Your task to perform on an android device: I want to change my living room sofa set. Search for Sofa sets in gray on the ShopClues app.
Image 0: 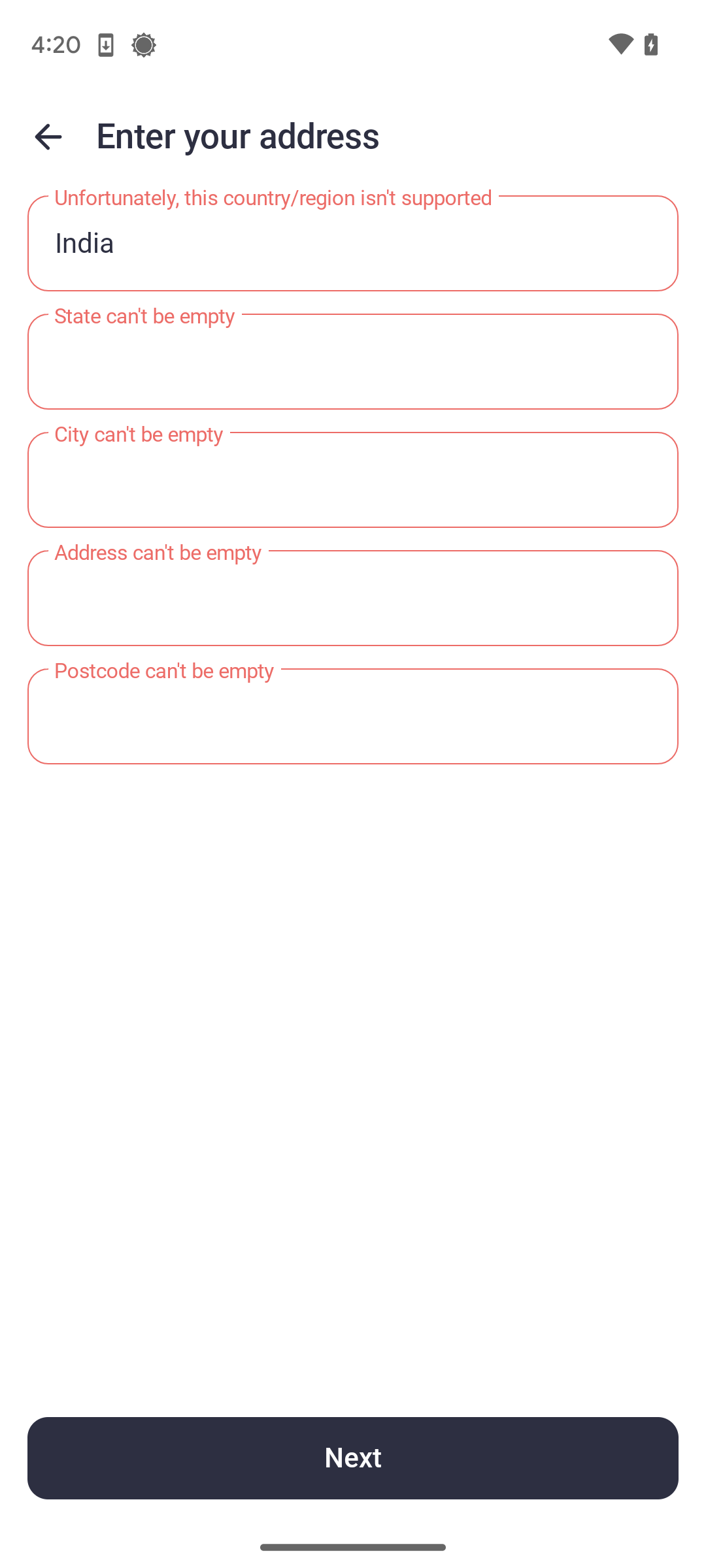
Open the ShopClues app.
Step 0: open app "ShopClues"
Image 1: 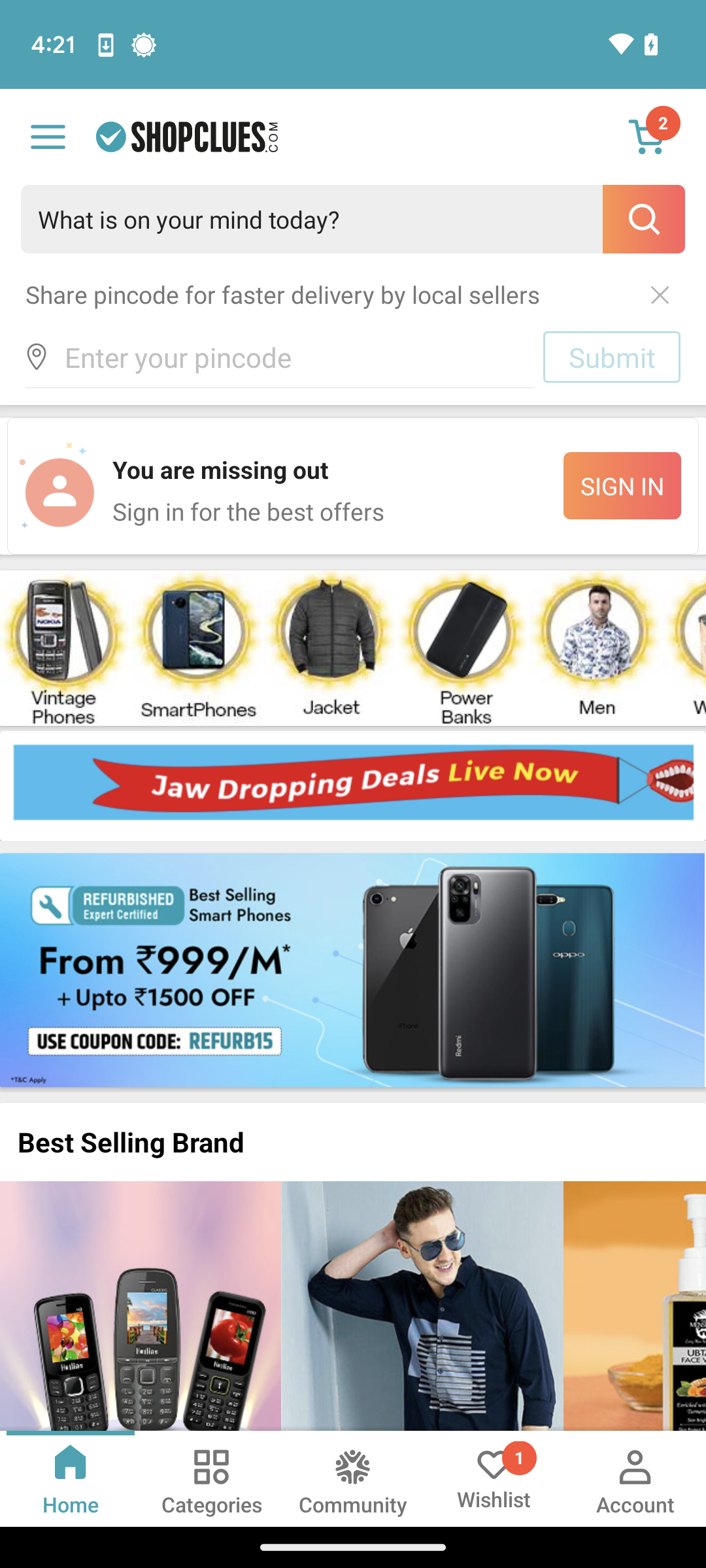
Click on the search bar at the top of the screen.
Step 1: click (352, 219)
Image 2: 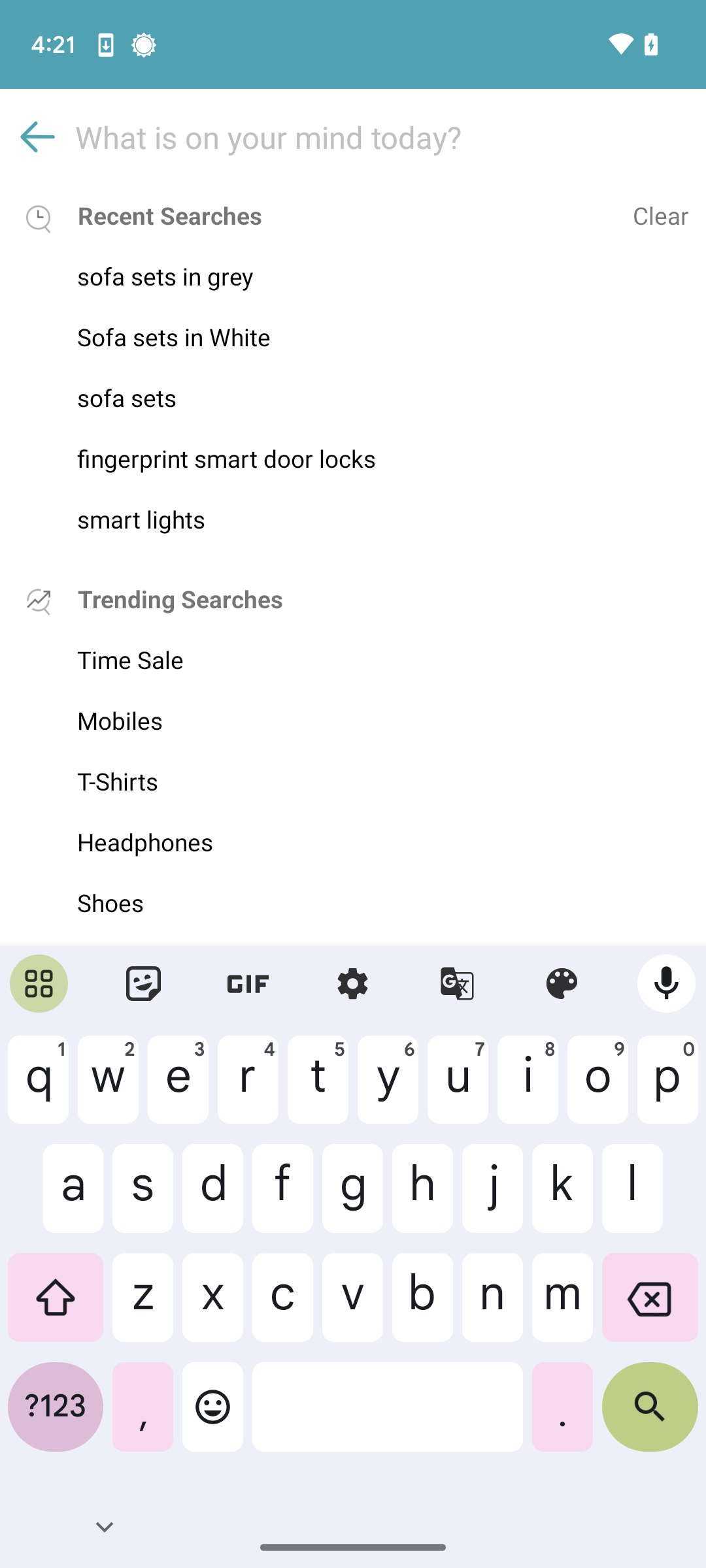
Type in Sofa sets in gray.
Step 2: type "Sofa sets in gray"
Image 3: 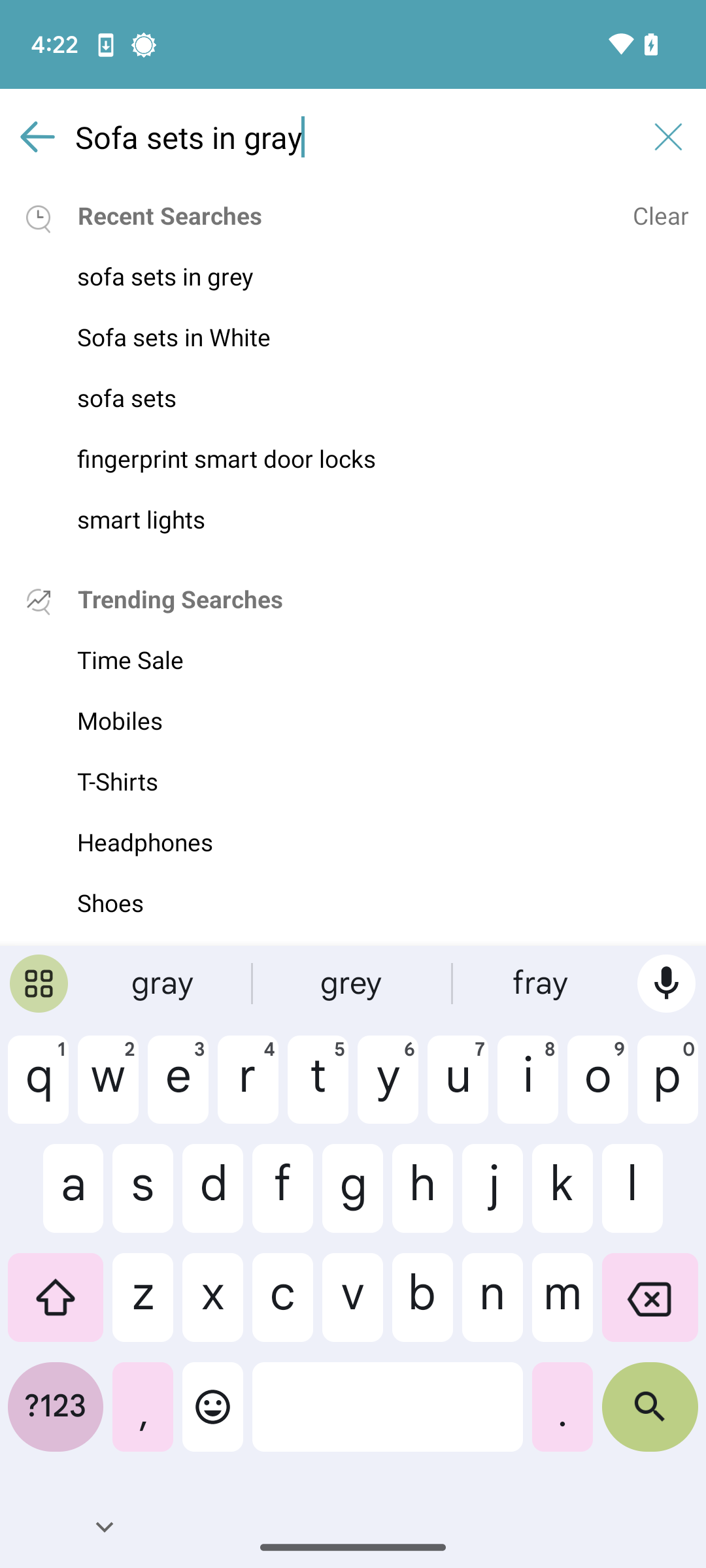
Click on the search button at the bottom-right corner of the keyboard.
Step 3: click (650, 1417)